Your task to perform on an android device: I want to buy a pair of formal shoes for party purposes, so search formal shoes for me in the Temu app.
Image 0: 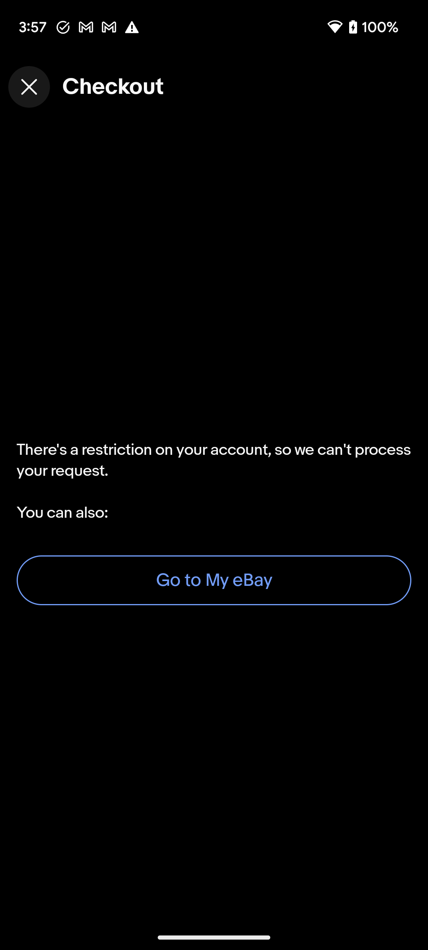
Open the Temu app.
Step 0: open app "Temu"
Image 1: 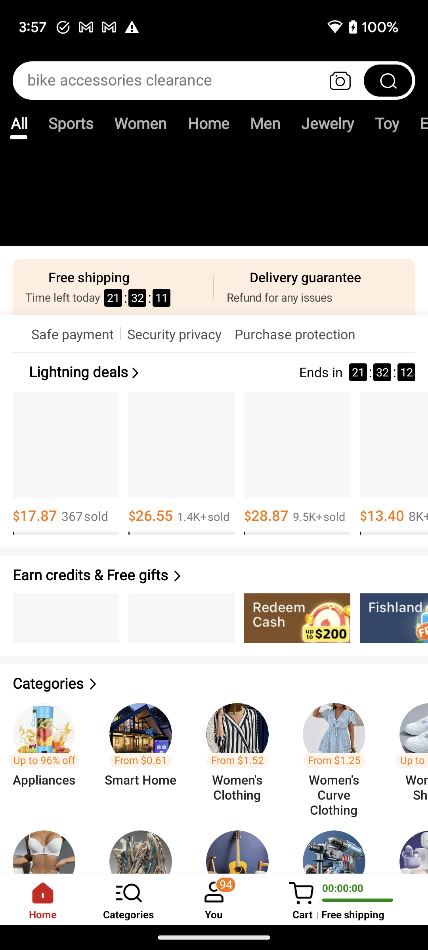
Open the Temu app.
Step 1: wait
Image 2: 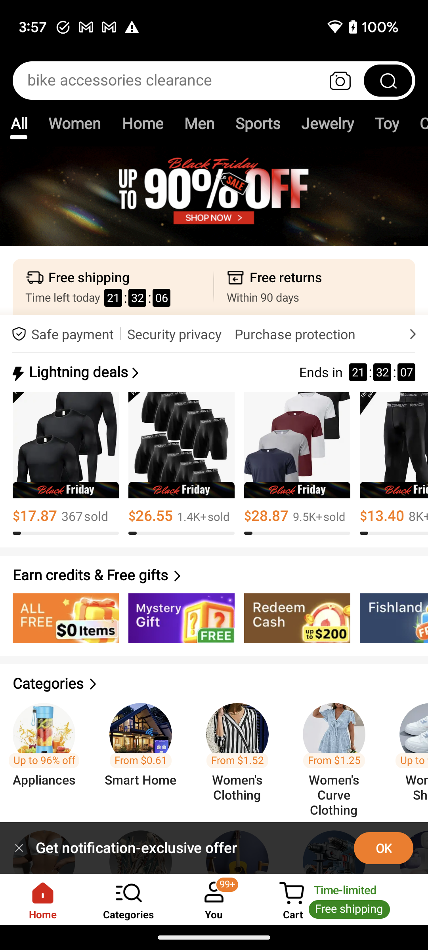
Click on the search bar at the top of the screen to search for the shoes.
Step 2: click (119, 80)
Image 4: 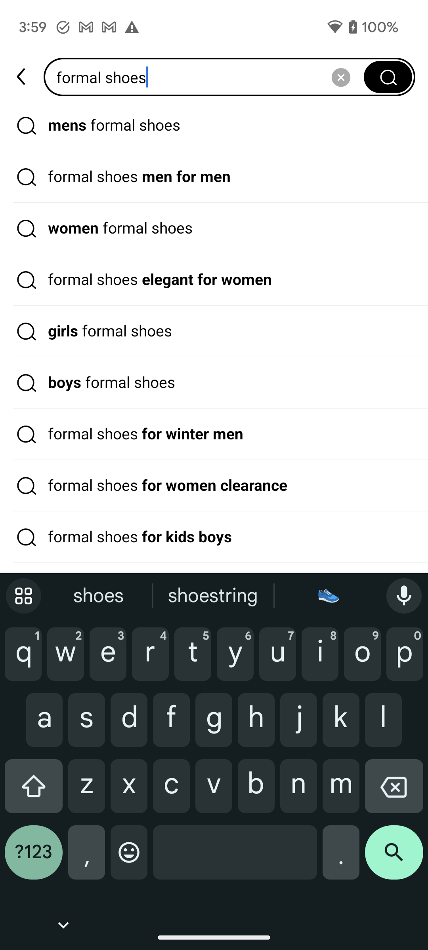
Click on the search icon at the bottom right corner of the screen to view the search result.
Step 4: click (394, 859)
Image 5: 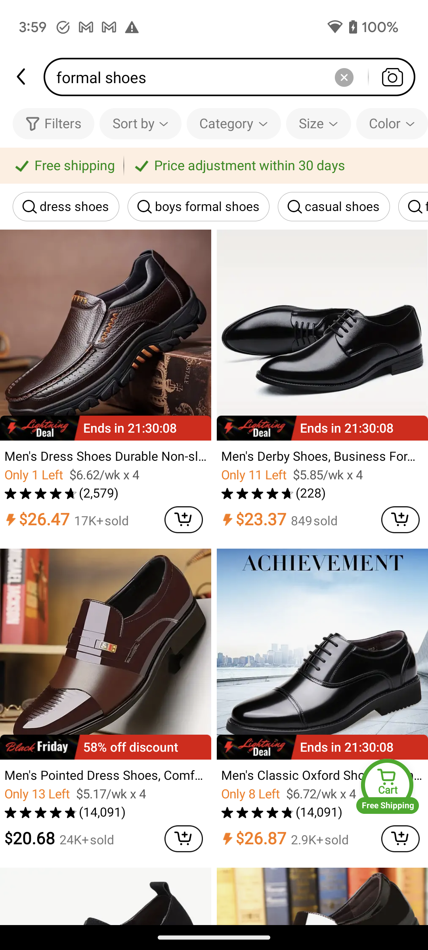
Scroll down to view more shoes.
Step 5: scroll down